Your task to perform on an android device: Open Myntra app and search for men's wear.
Image 0: 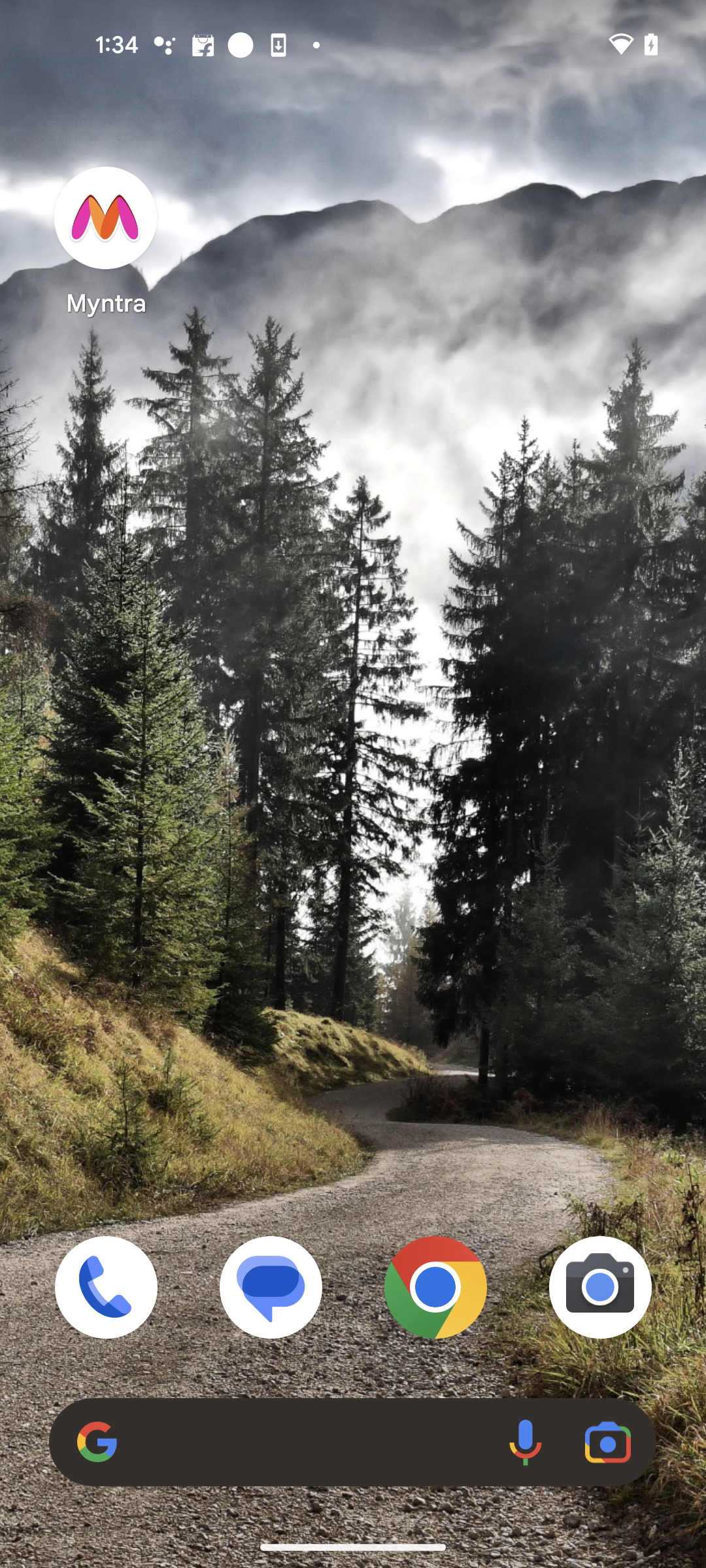
Open the Myntra app.
Step 0: open app "Myntra"
Image 1: 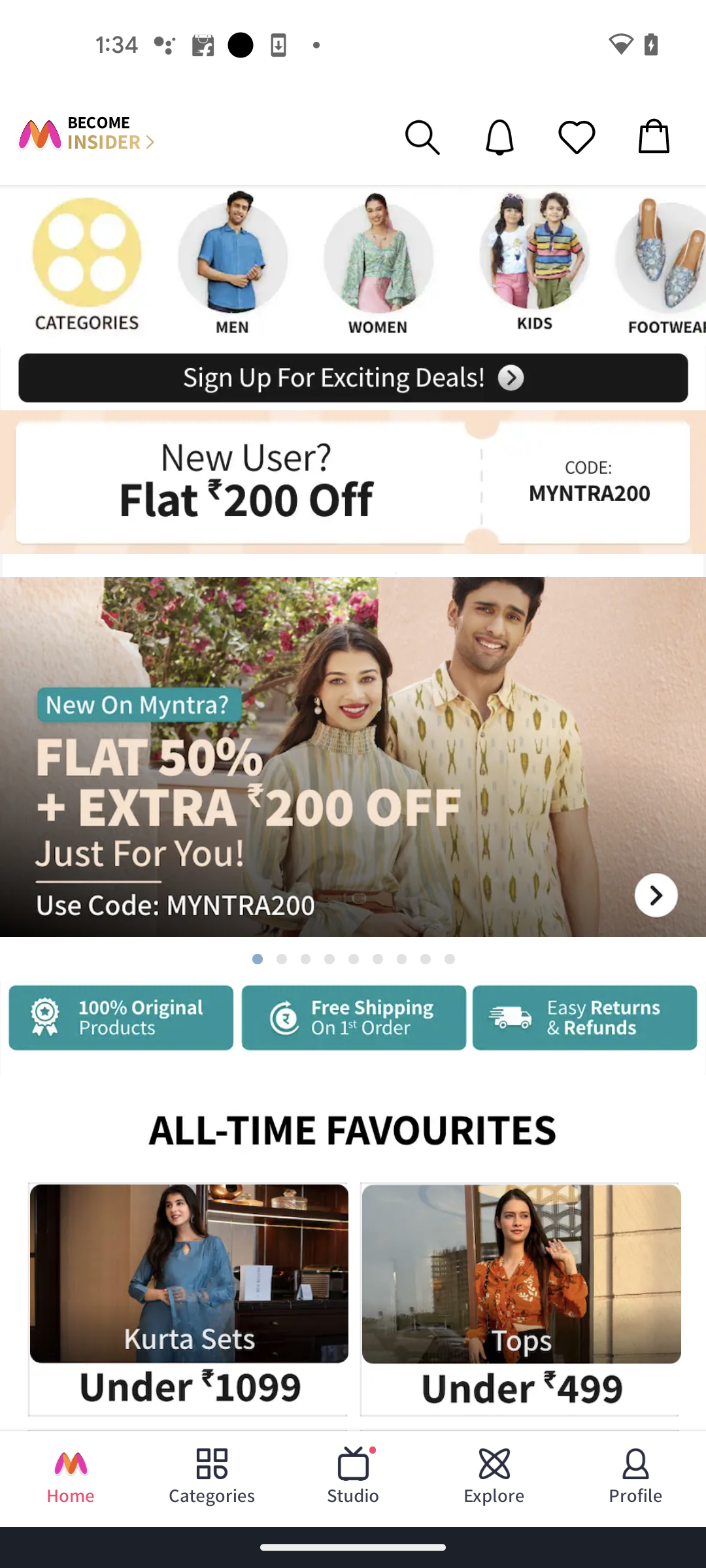
Click on the search bar and type men's wear.
Step 1: click (422, 137)
Image 2: 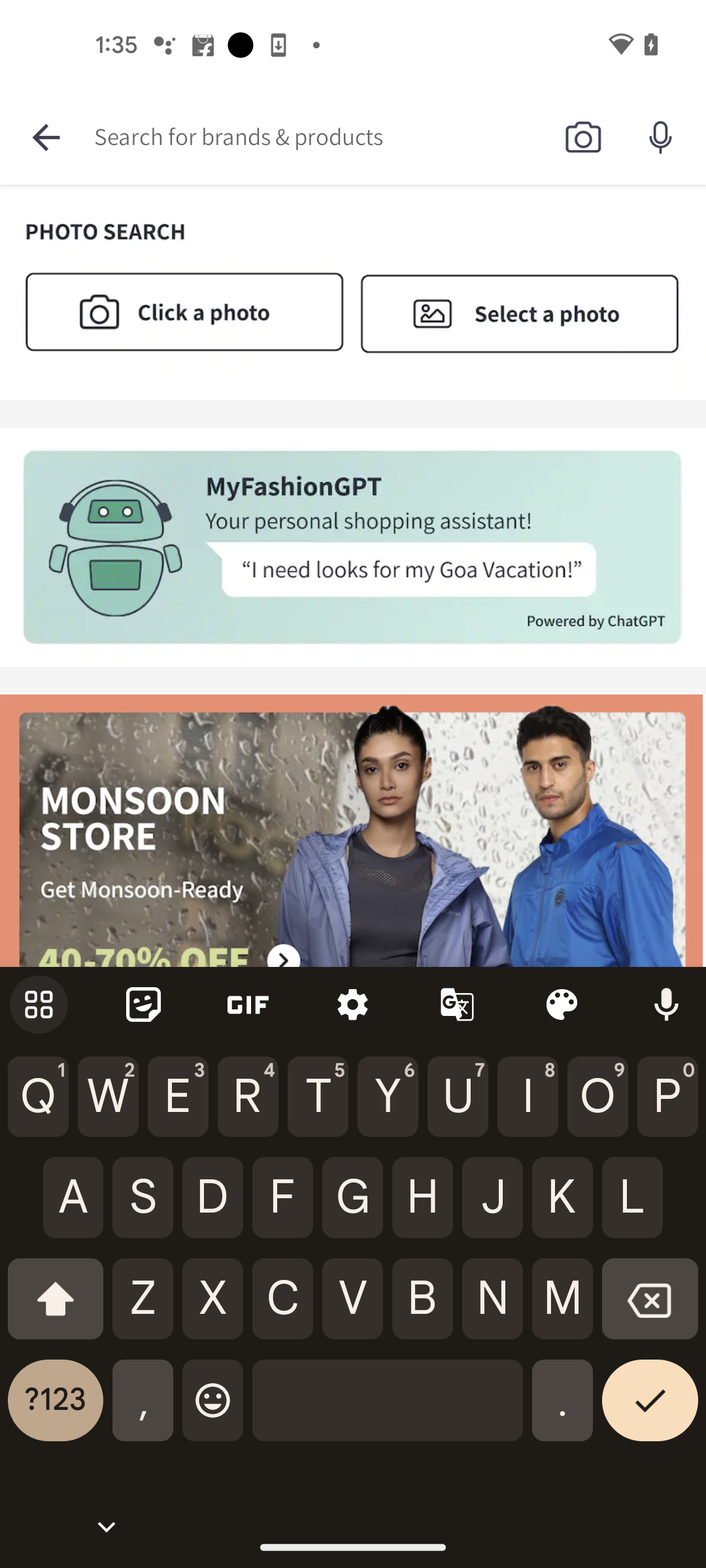
Click on the search bar and type men's wear.
Step 2: wait
Image 3: 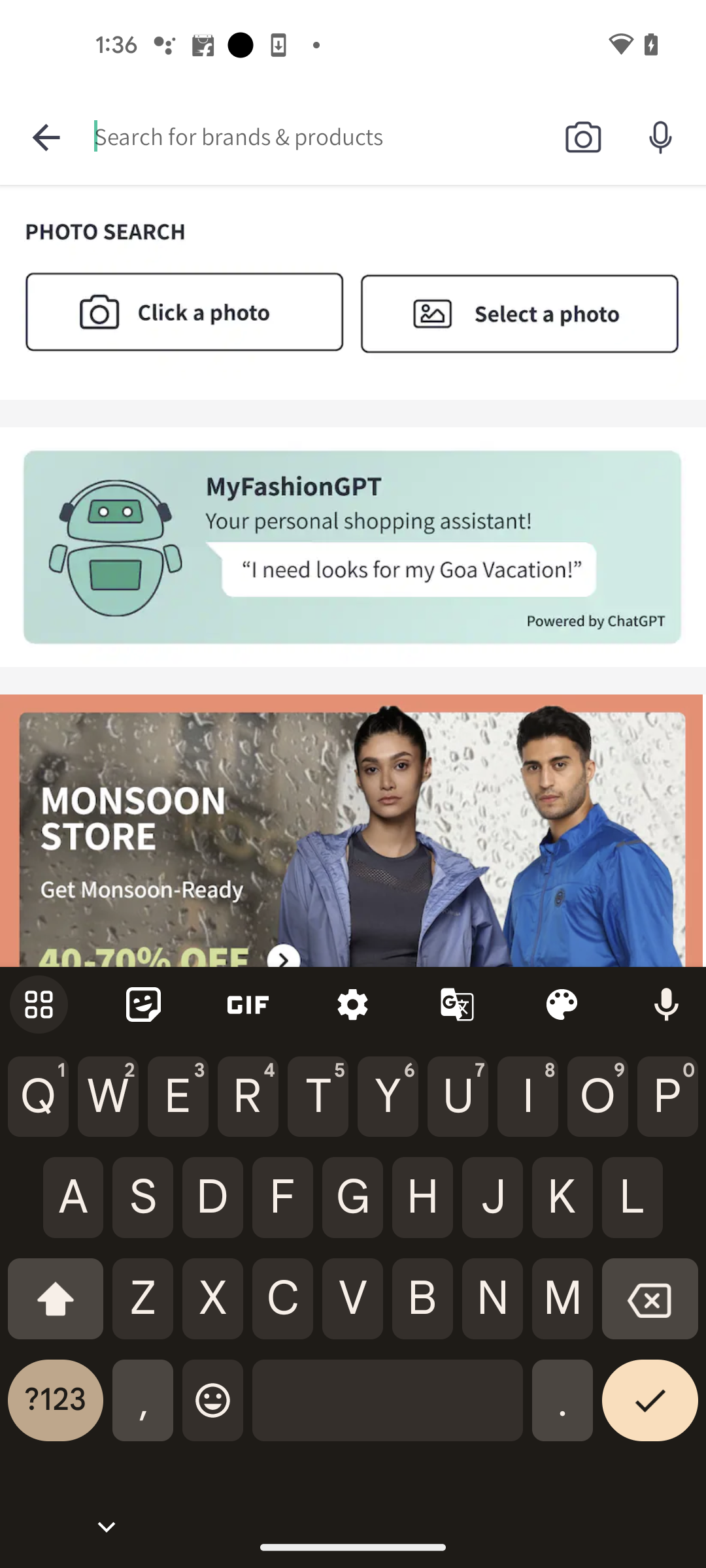
Click on the search bar and type men's wear.
Step 3: type "Men's wear"
Image 4: 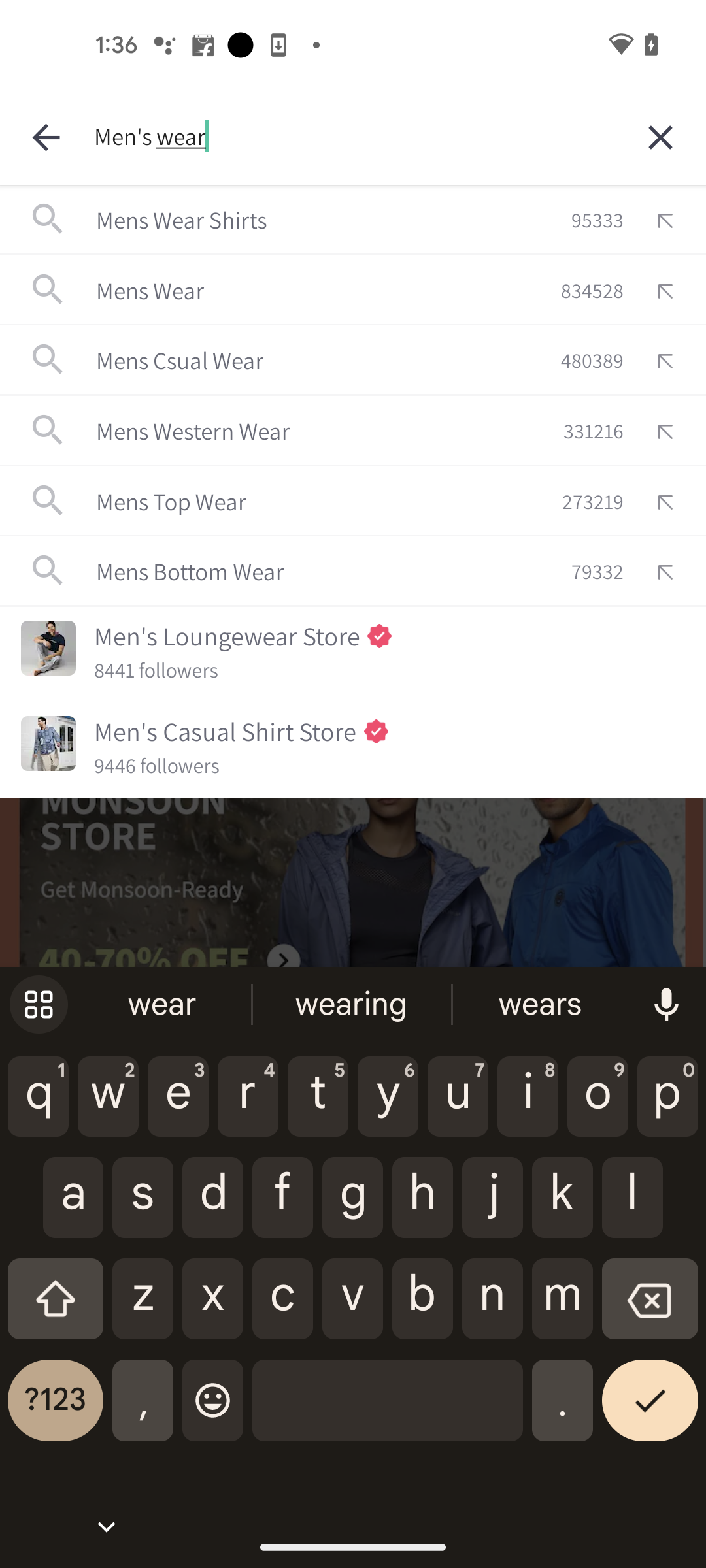
Click on men's wear from the search result.
Step 4: click (220, 235)